Your task to perform on an android device: After viewing the reviews, I had no doubts about the quality, but it would be great if you found the same product at a low price and compared the prices of the product with similar products in the Banggood app.
Image 0: 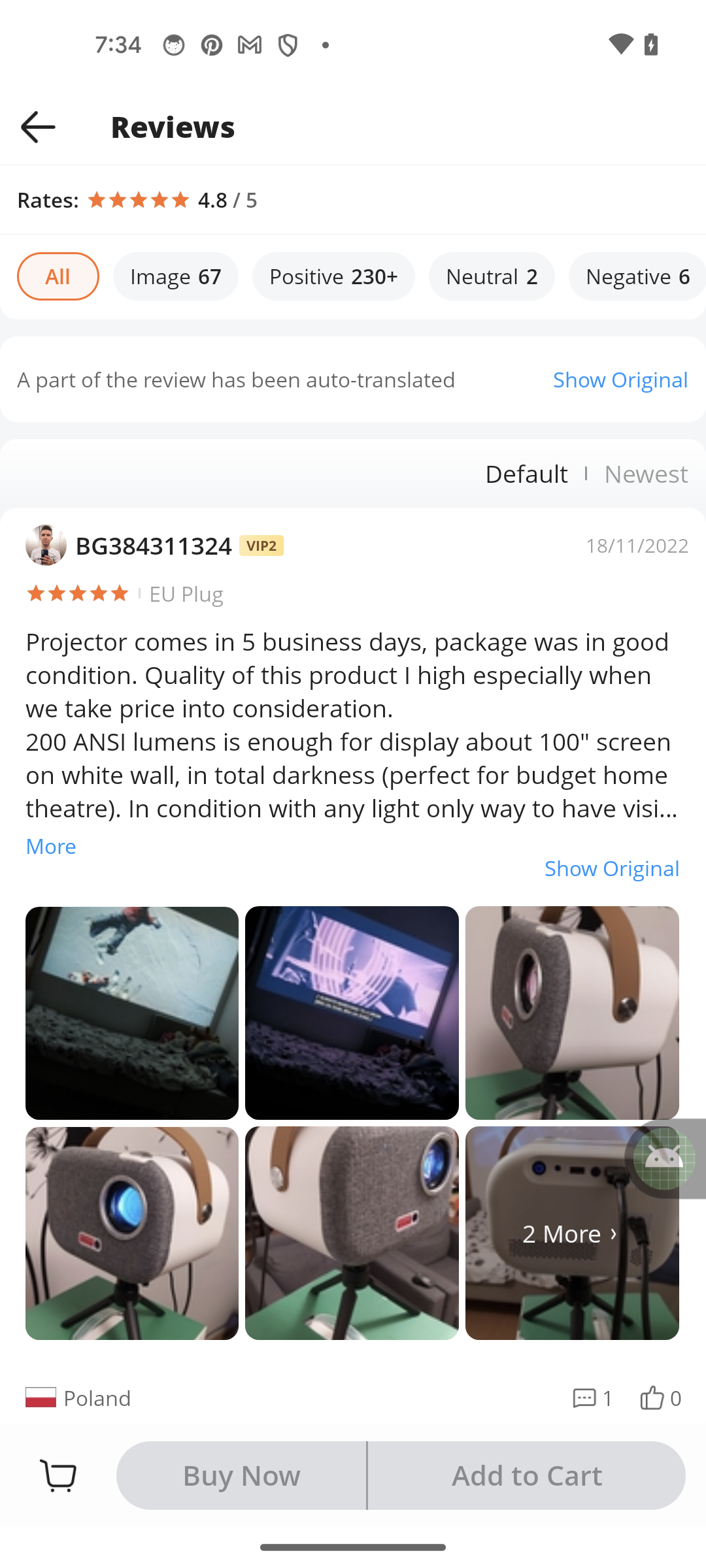
Get back to the previous page of the app
Step 0: press back button
Image 1: 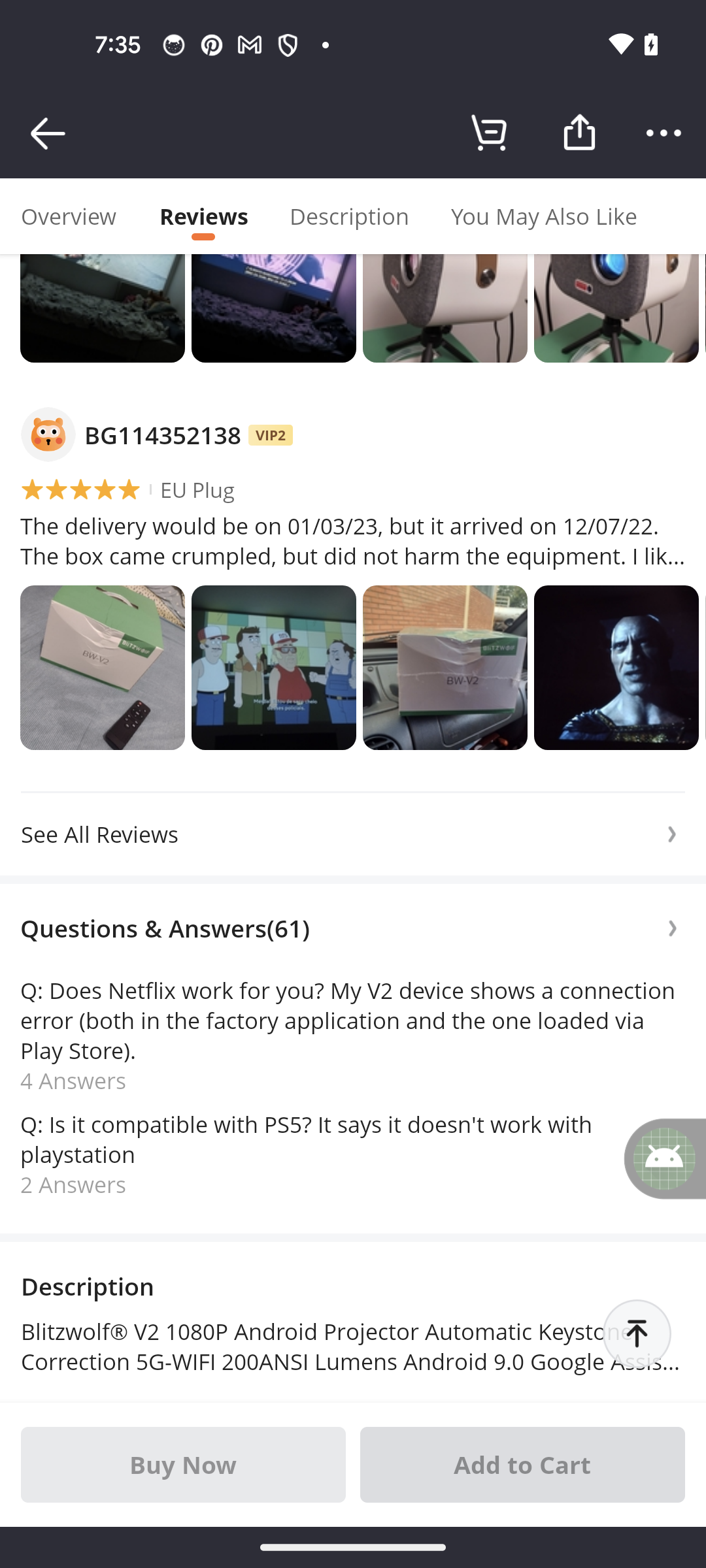
Click on the You may also Like tab at the top of the screen
Step 1: click (544, 216)
Image 2: 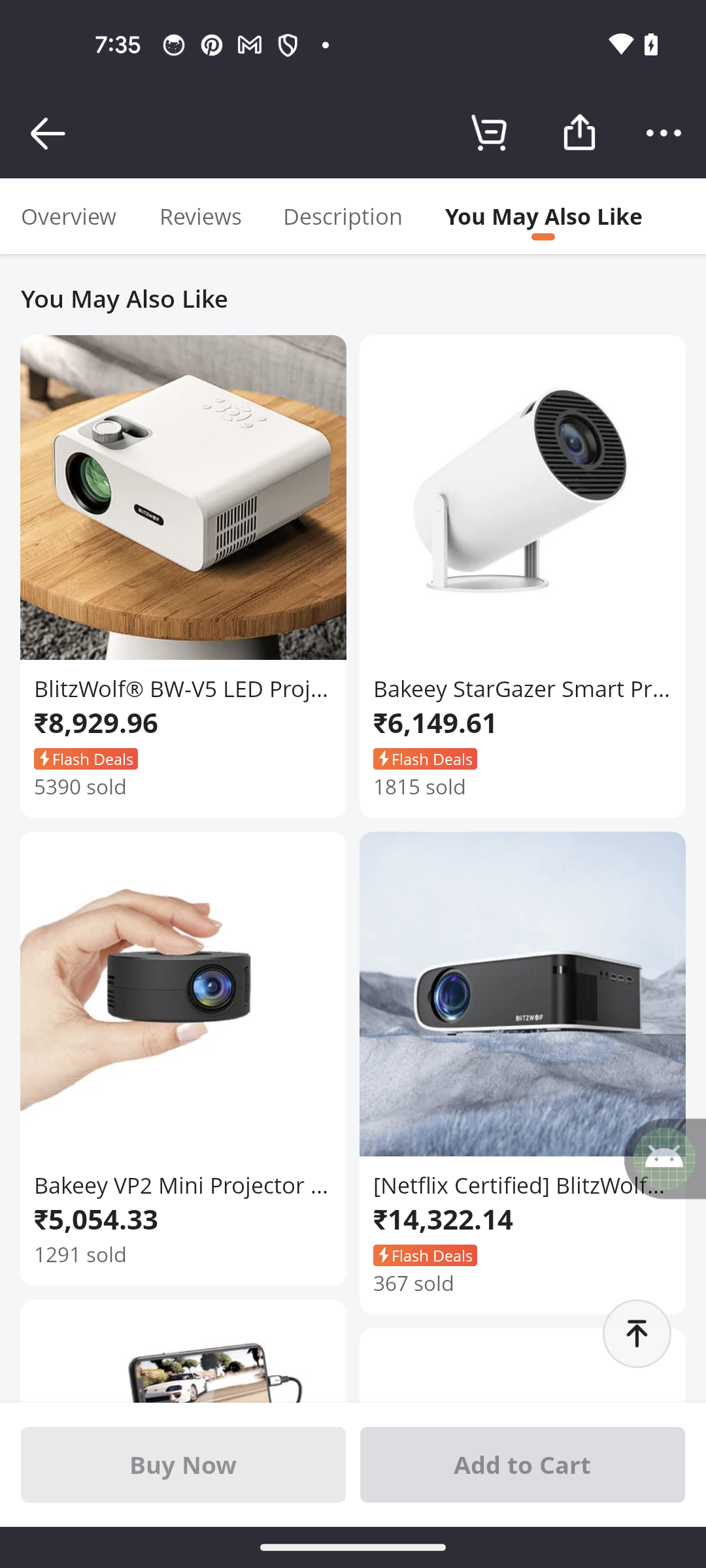
Swipe up for more price comparison
Step 2: scroll down